Your task to perform on an android device: I am going to sleep, and I want a peaceful sleep, so open the "Deep Sleep" sound for me on the Insight Timer app.
Image 0: 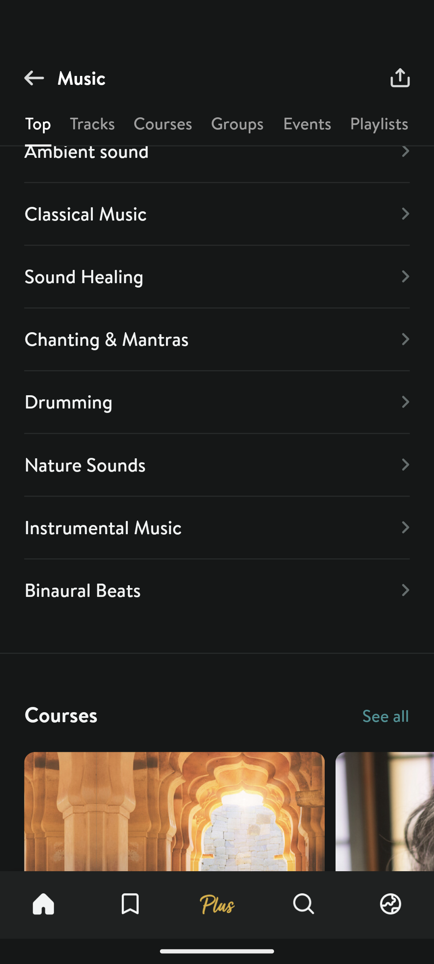
Go back to the previous page.
Step 0: press back button
Image 1: 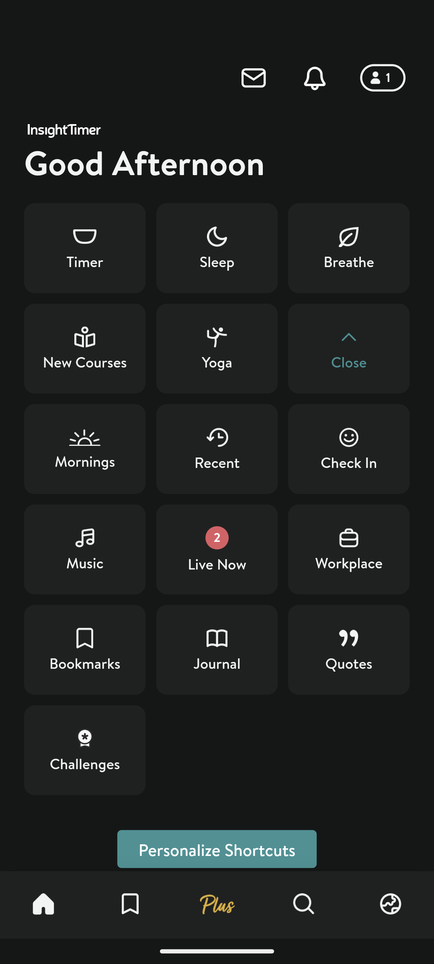
Open the Sleep tab.
Step 1: click (217, 248)
Image 2: 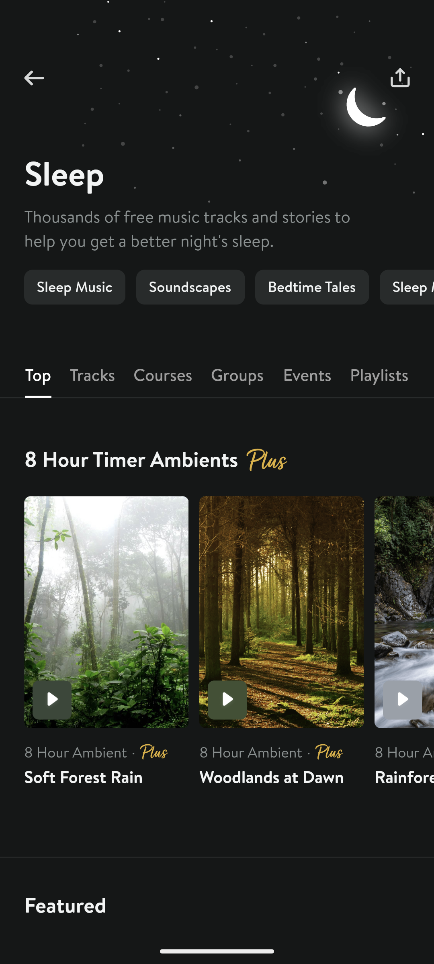
Select the Tab "Sleep music".
Step 2: click (75, 287)